Your task to perform on an android device: Create a document with the phrase "I had to travel to London next week for personal reasons" in the Google Docs app.
Image 0: 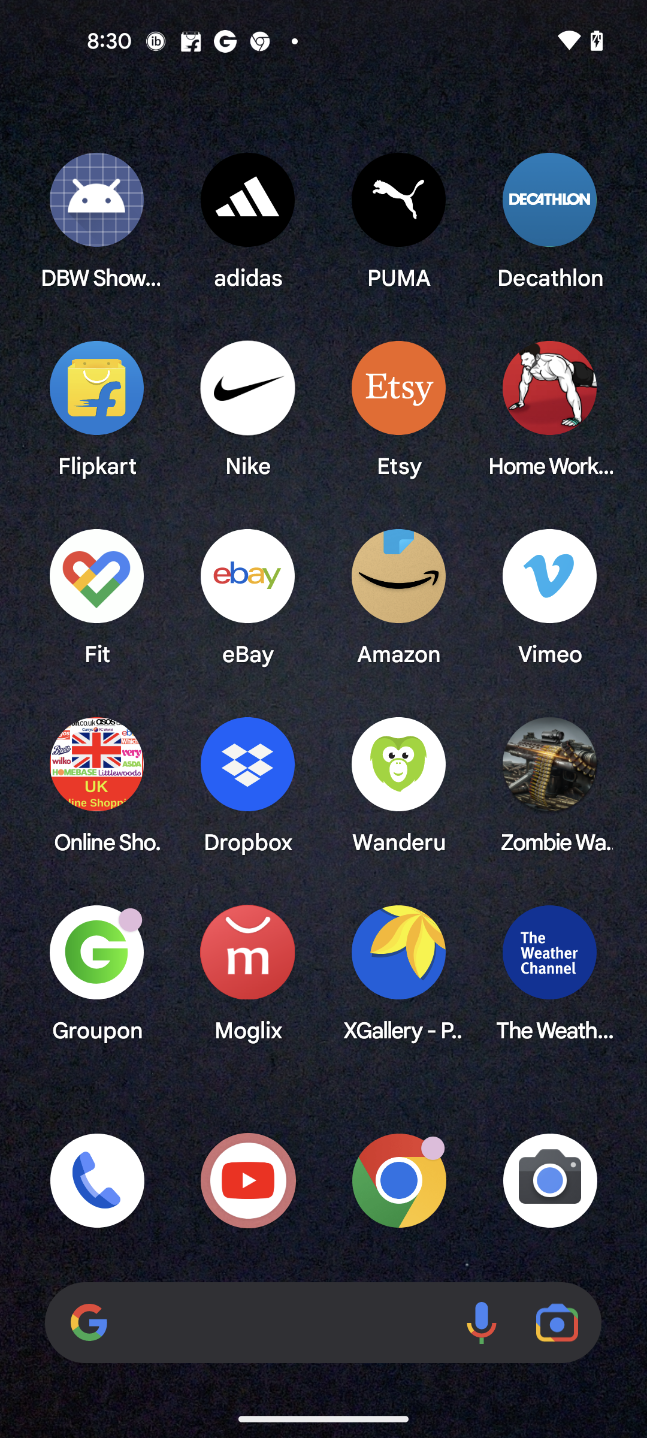
Open the Google docs app
Step 0: open app "Docs"
Image 2: 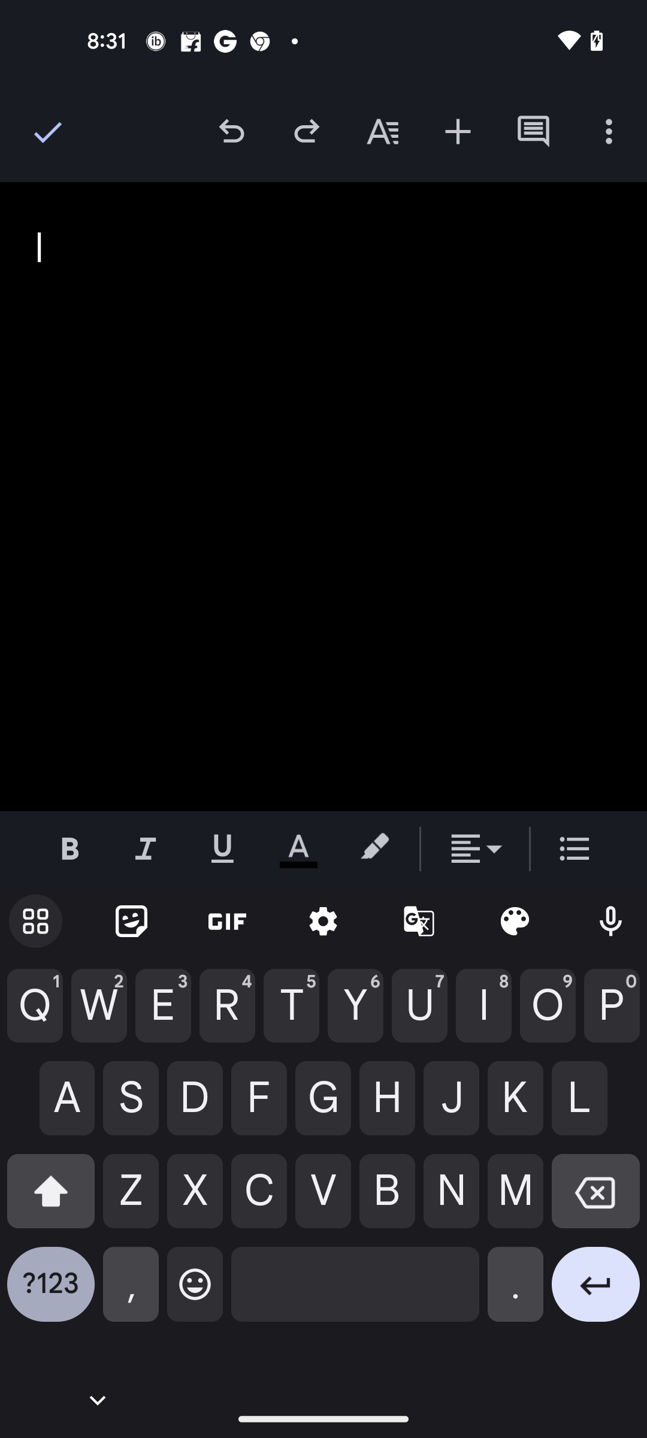
Type I had to travel to London next week for personal reasons in the docs file
Step 2: type "I had to travel to London next week for personal reasons"
Image 3: 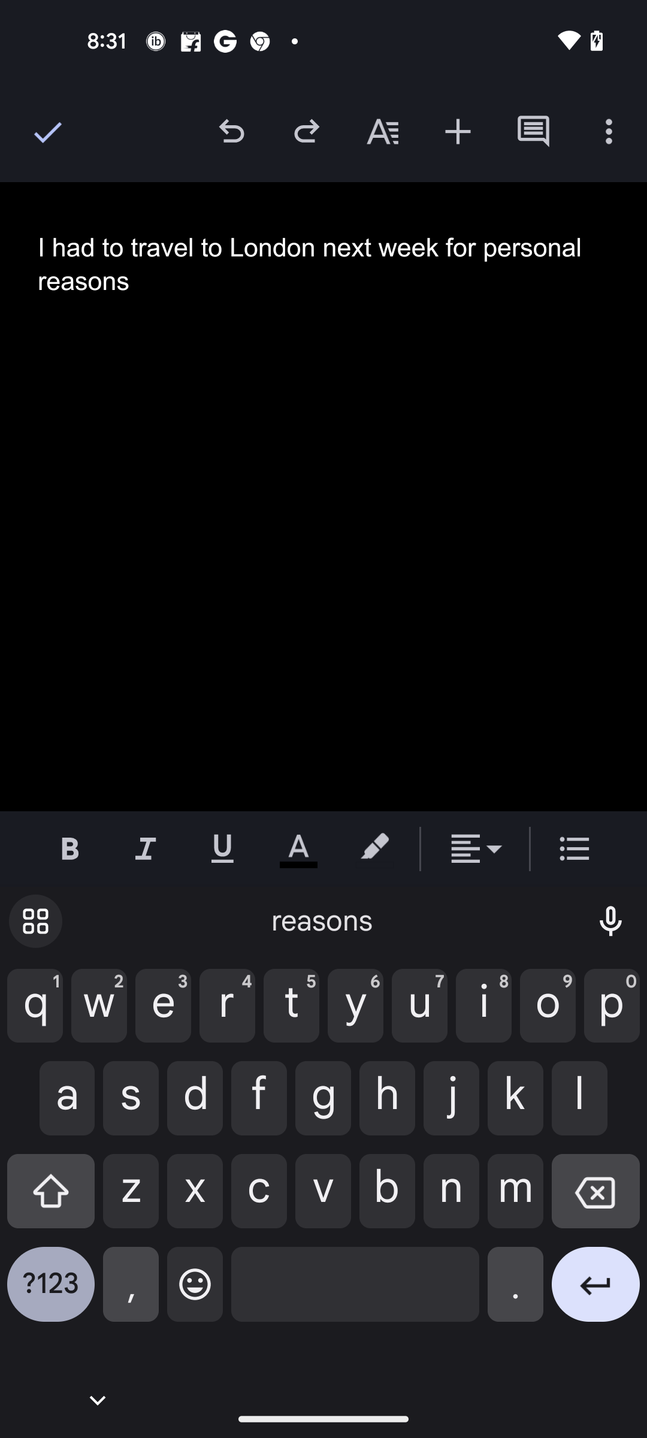
Click on the tick button at the top left corner of the screen
Step 3: click (44, 131)